Your task to perform on an android device: I exercise daily, but I haven't noticed any progress. Track my workout progress using the Fitness Coach app.
Image 0: 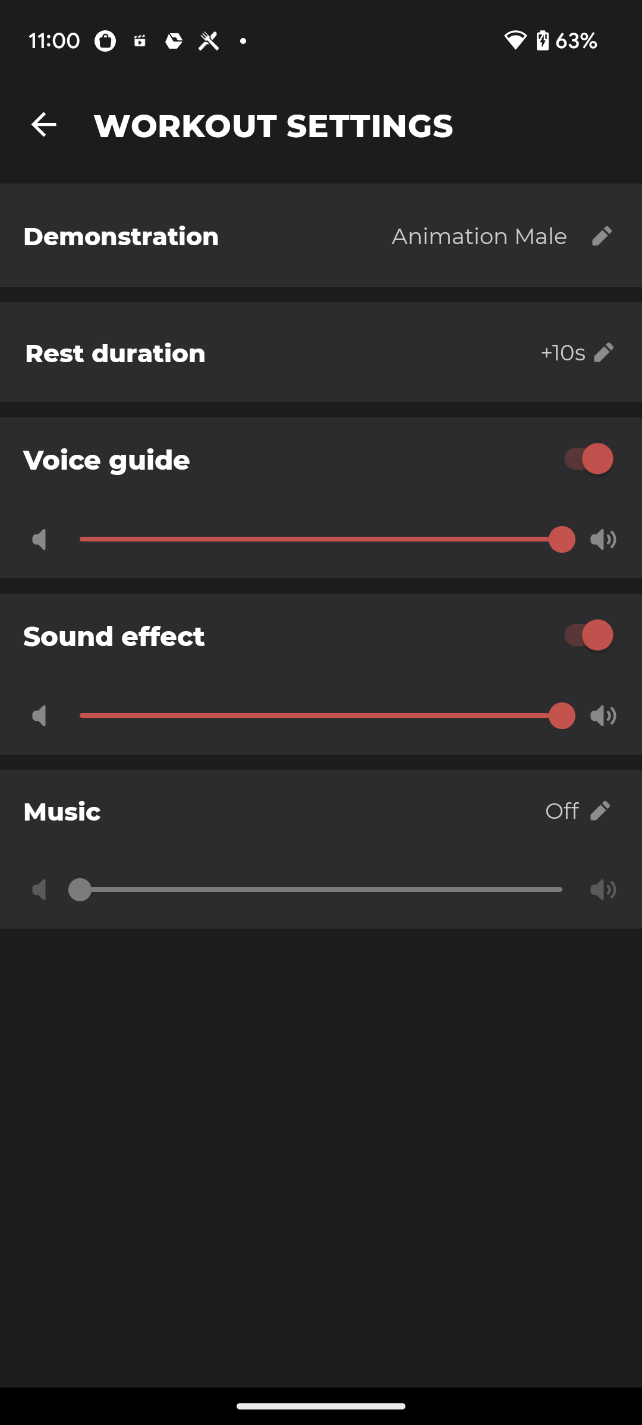
go back to the previous page
Step 0: press back button
Image 1: 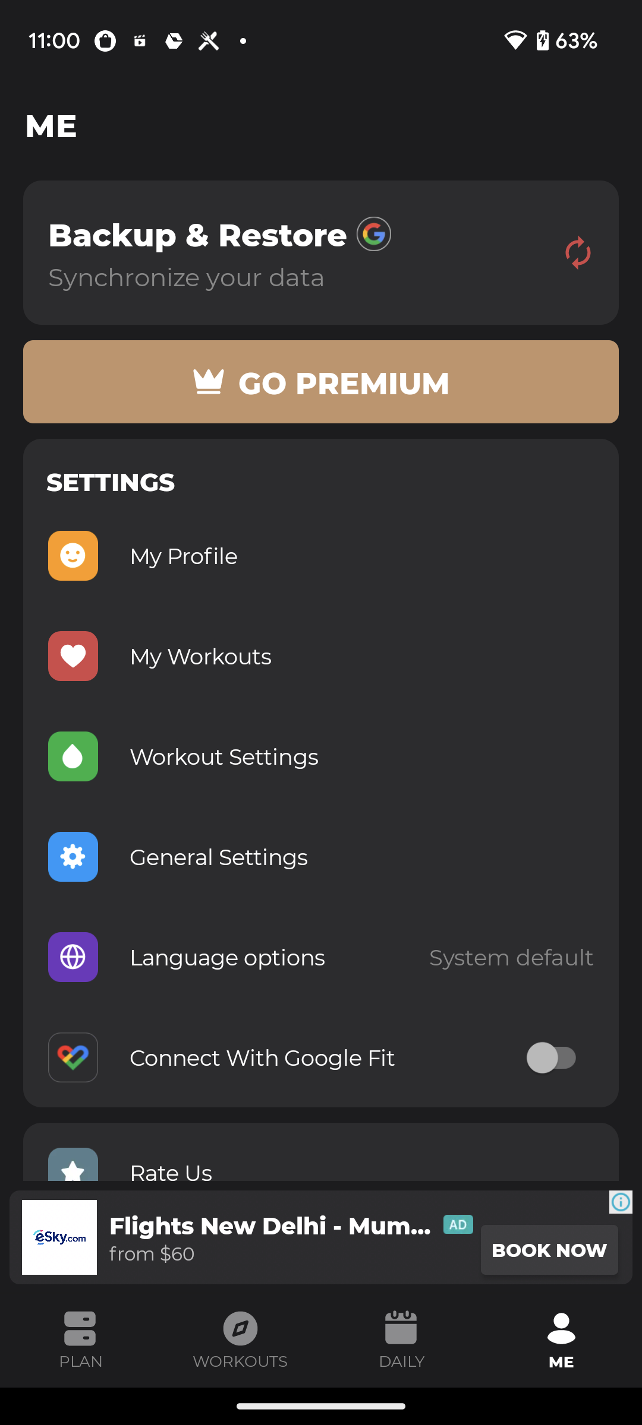
Go to the Daily section to see my progress at the bottom of the screen
Step 1: click (399, 1336)